Your task to perform on an android device: In the Amselweg 27, Ulm, to Deutsches Museum route it's a long route and I want to visit a restaurant for rest and take my meal. Someone told me that Das Bergius is the famous restaurant on this route, so add a stop to Das Bergius restaurant in the Amselweg 27, Ulm, to Deutsches Museum route.
Image 1: 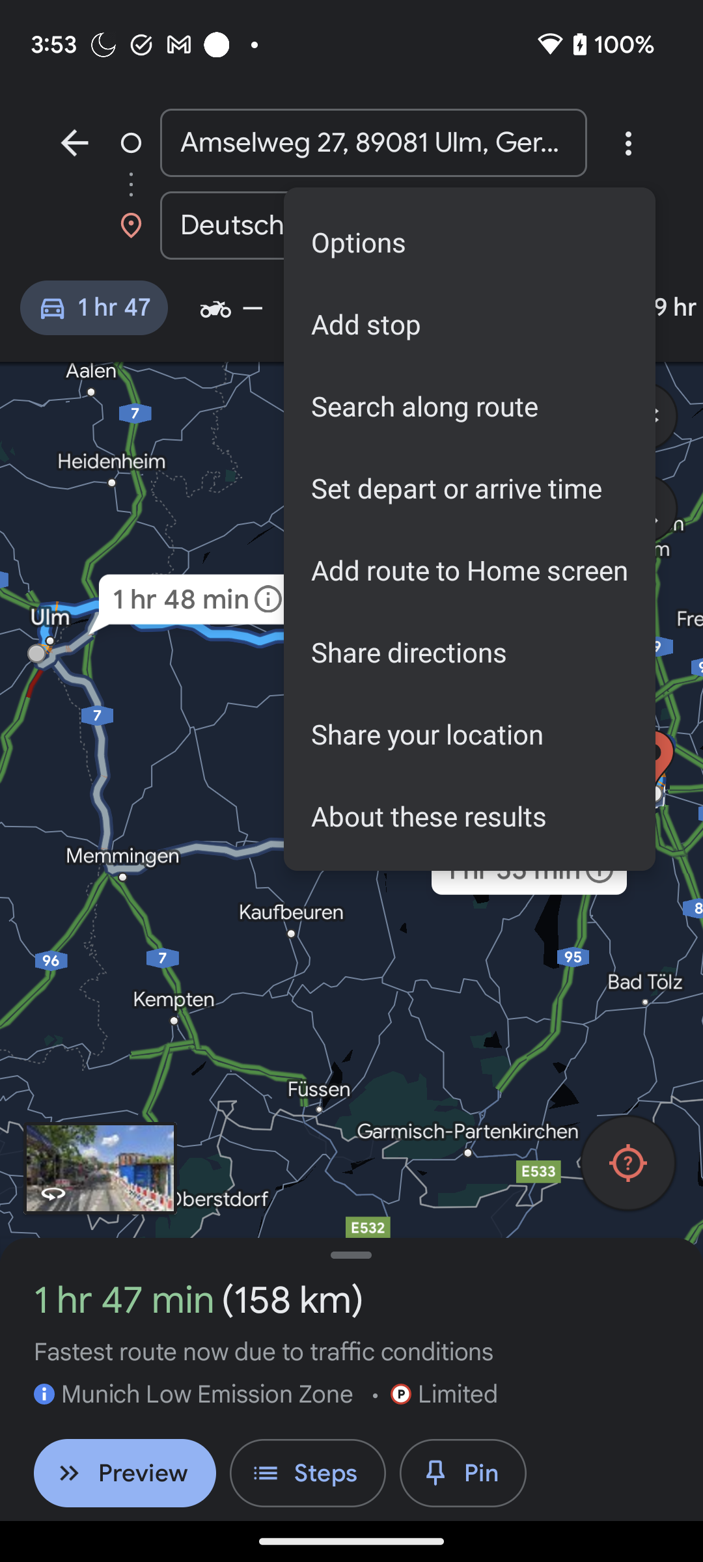
Click on the Add stop option to view the direction of the Das Bergius restaurant.
Step 1: click (469, 323)
Image 2: 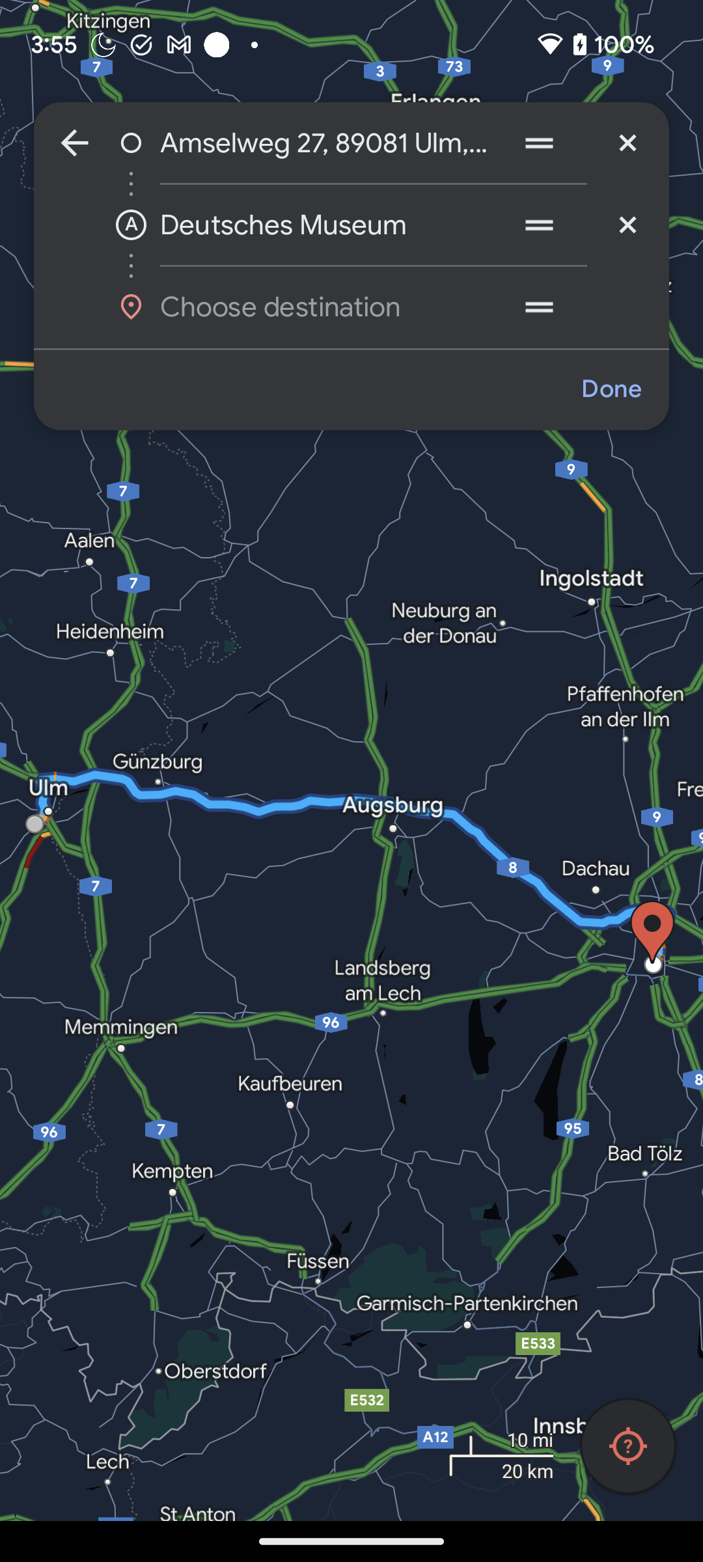
Click on the Choose destination search bar to search for the Das Bergius restaurant.
Step 2: click (319, 307)
Image 3: 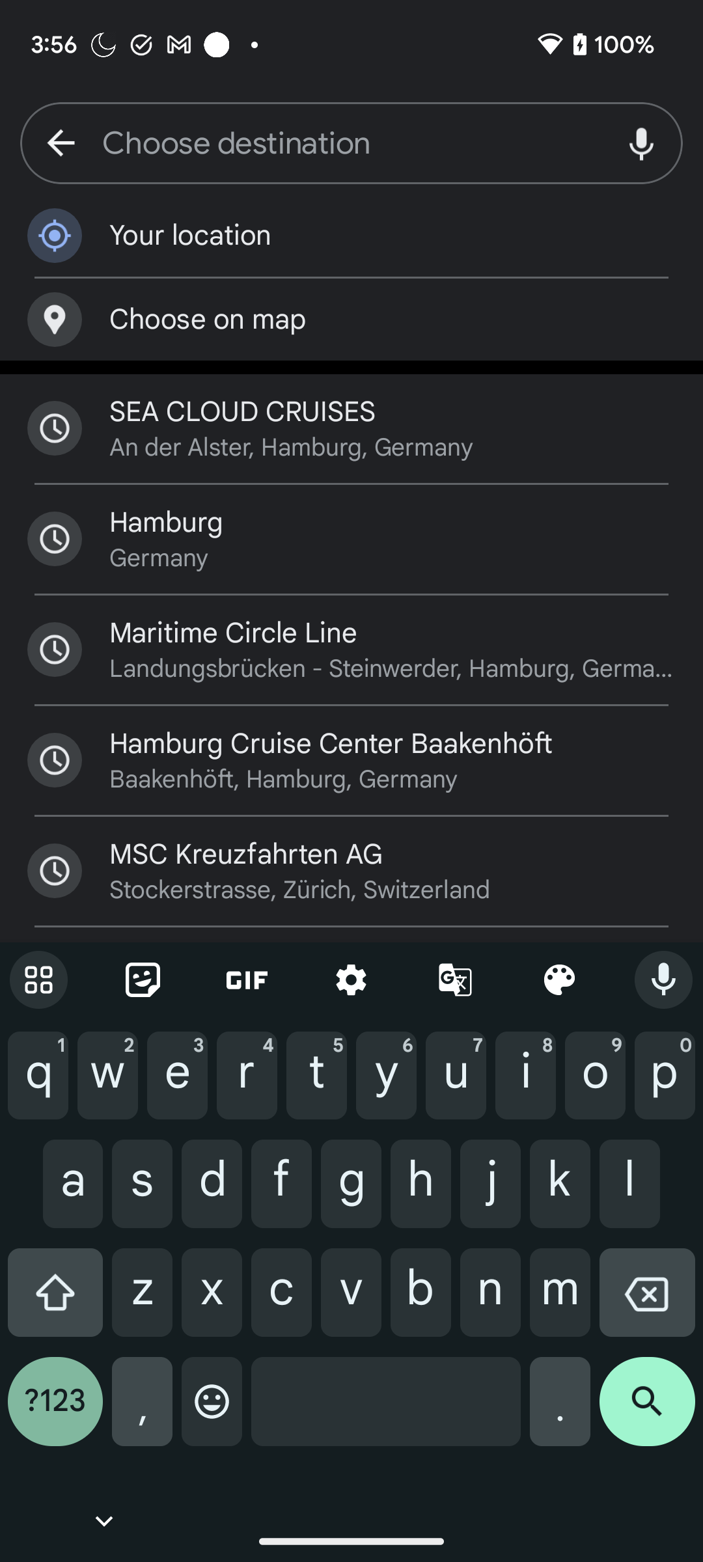
Type Das Bergius restaurant in the search bar to search for the directions to the Das Bergius restaurant.
Step 3: type "Das Bergius restaurant"
Image 5: 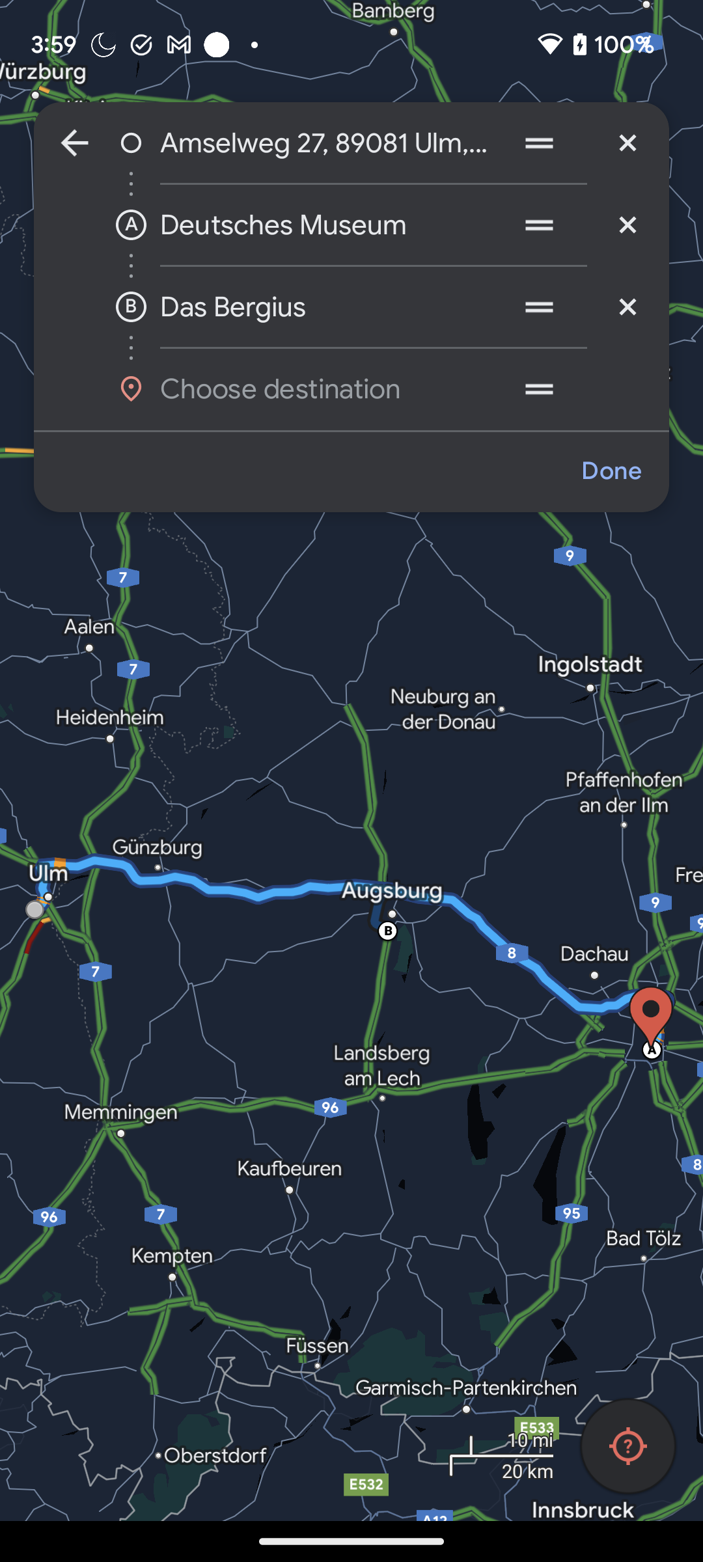
Click on the cross icon of the Deutsches Museum to remove this location from this route.
Step 5: click (627, 225)
Image 6: 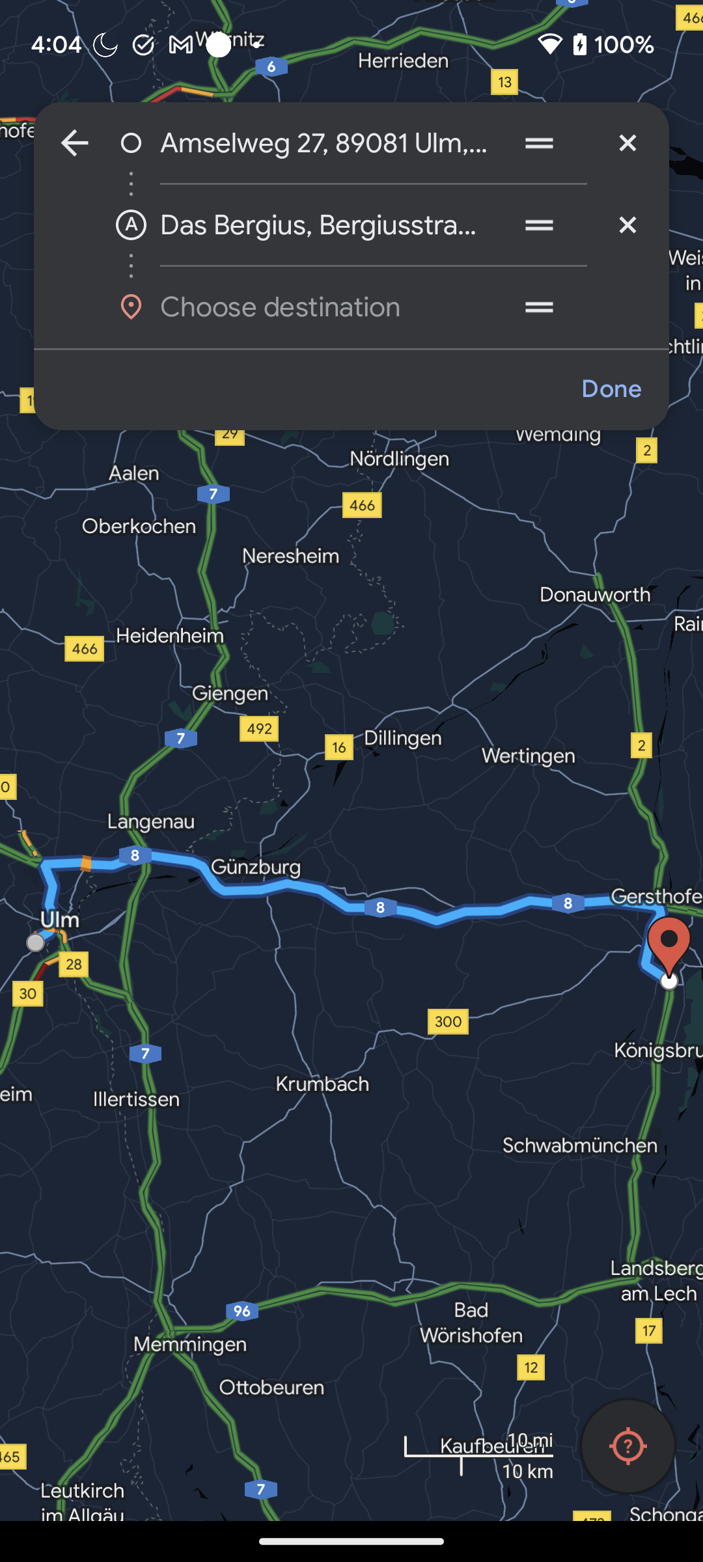
lick on the Choose destination search bar to search for the final destination the Deutsches Museum.
Step 6: click (319, 307)
Image 7: 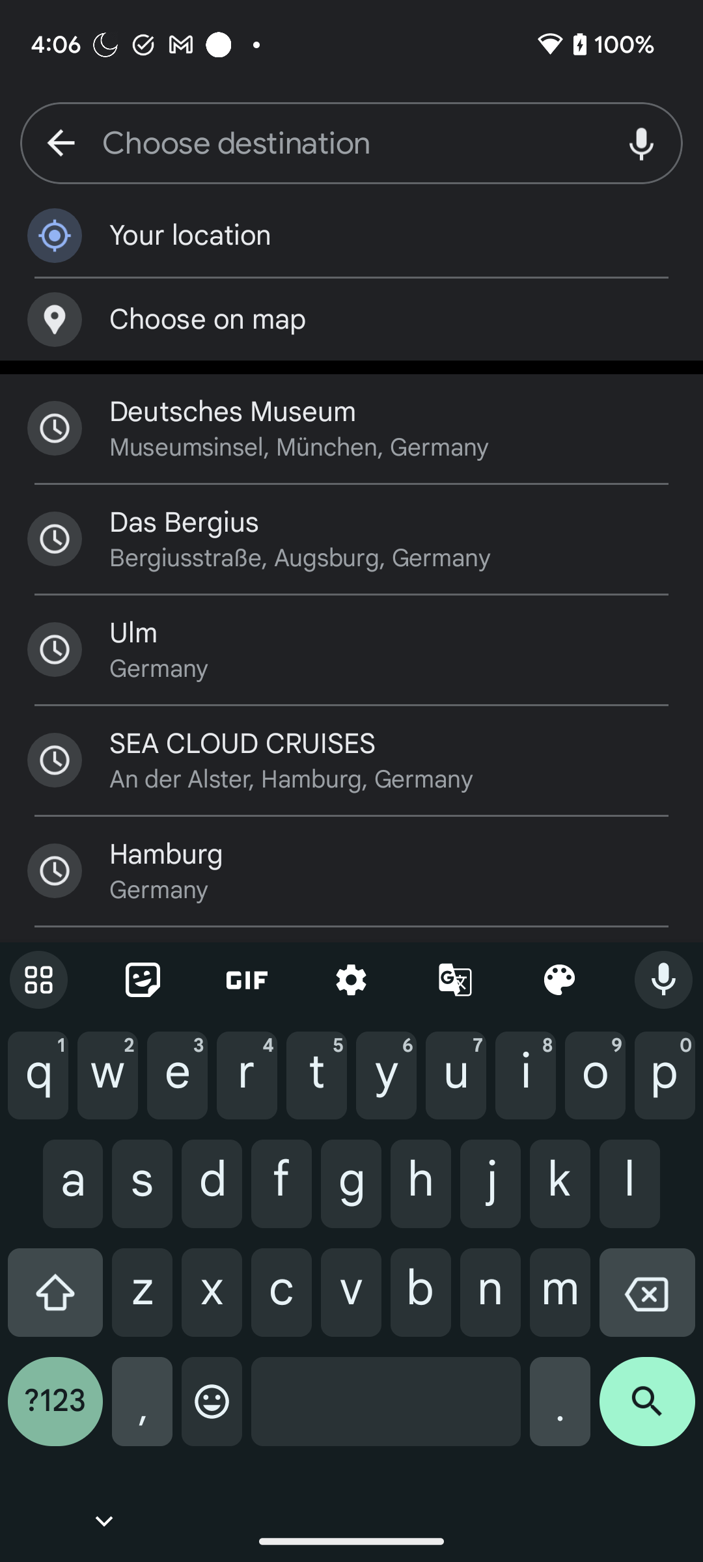
Type Deutsches Museum in the search bar to add its location in this route.
Step 7: type "Deutsches Museum"
Image 8: 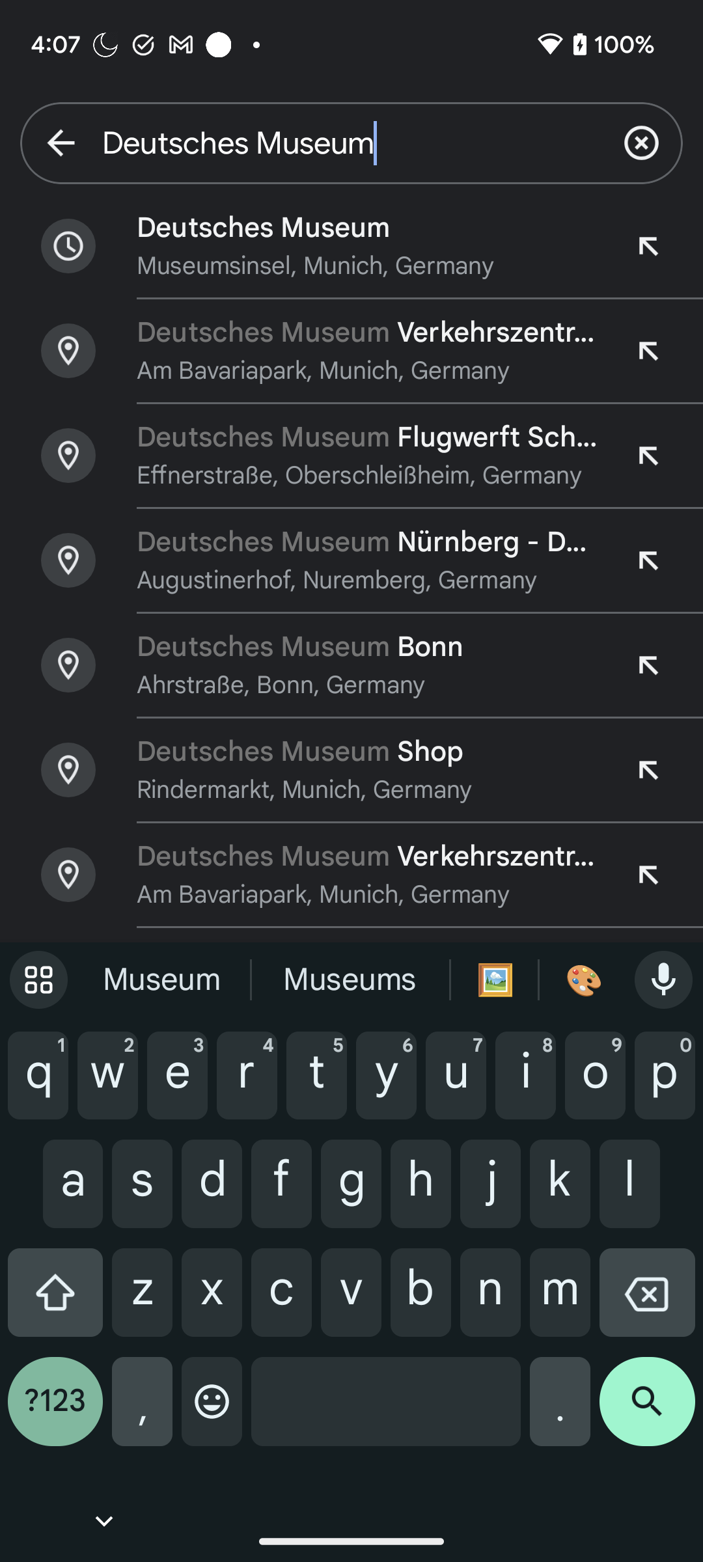
Click on the Deutsches Museum to view the direction of this location.
Step 8: click (264, 228)
Image 9: 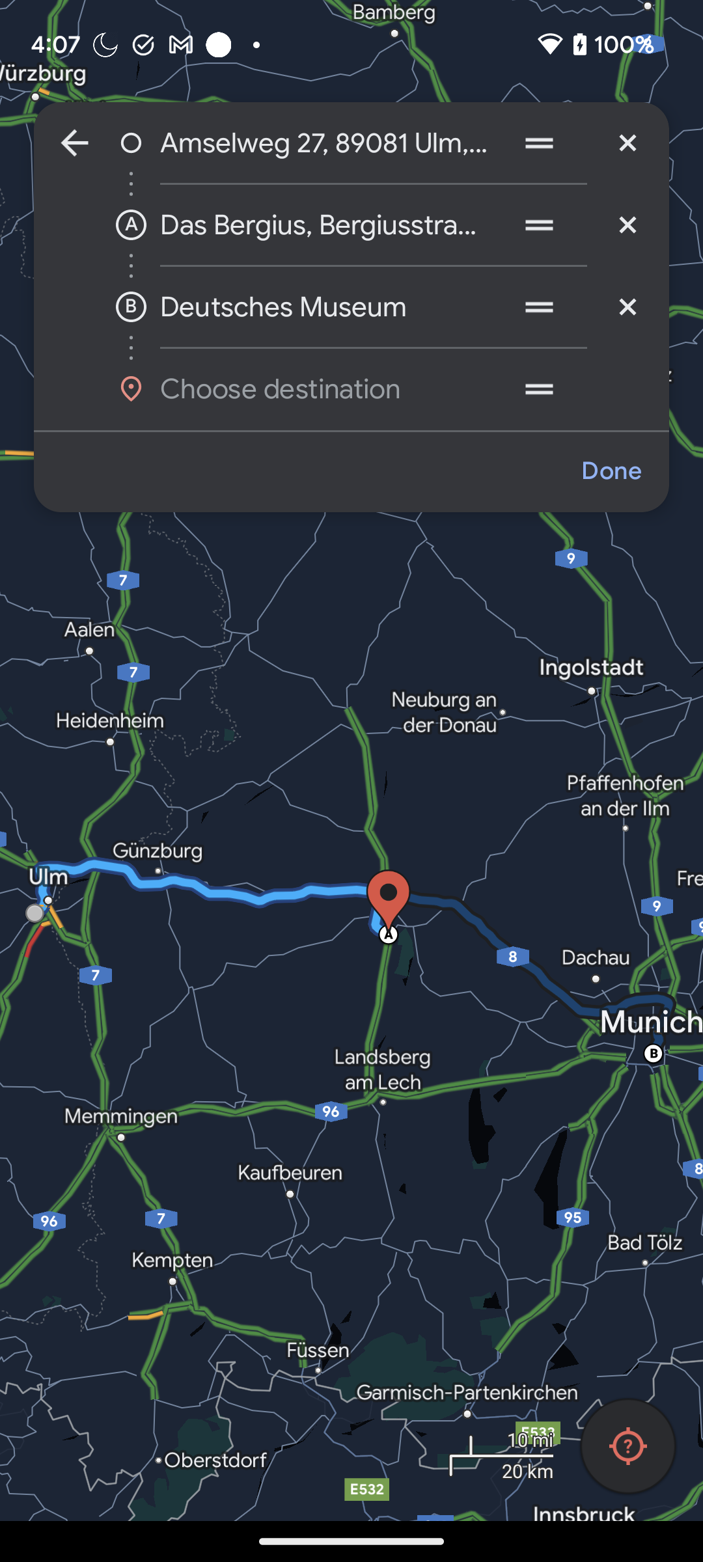
Click on the Done button to view this route direction.
Step 9: click (611, 471)